Your task to perform on an android device: I will play my favorite pop music video in the background.
Image 1: 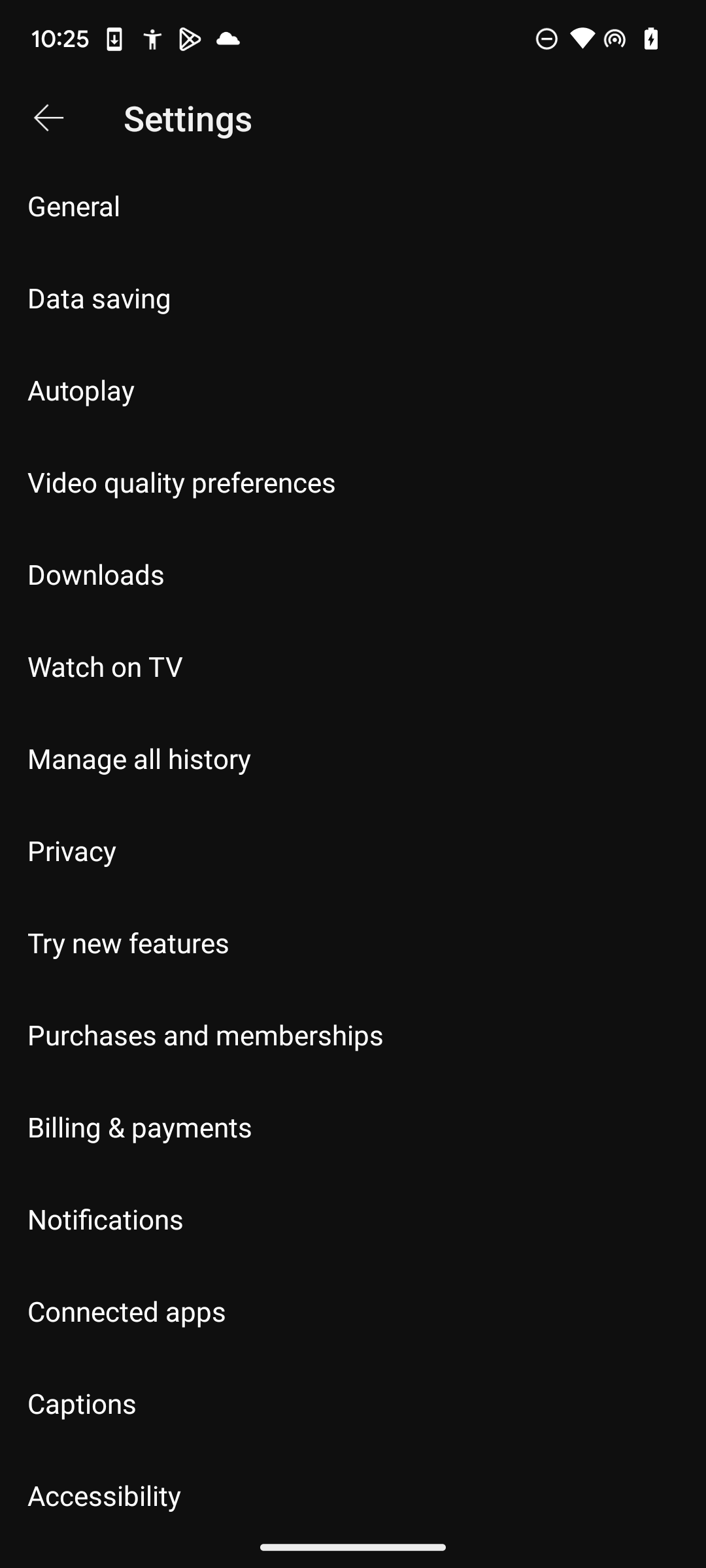
Click on the top arrow in the right-hand corner.
Step 1: click (48, 118)
Image 2: 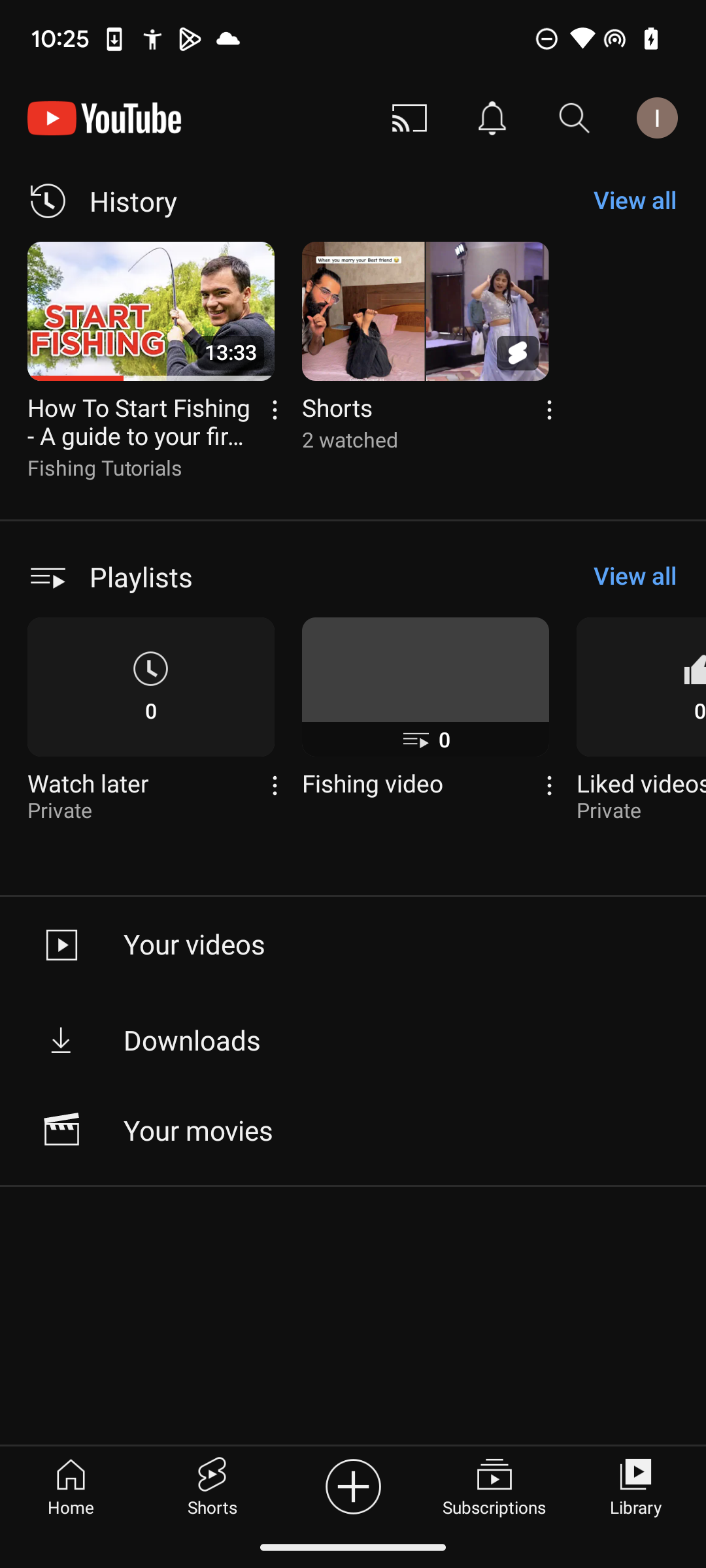
Click on the home button.
Step 2: click (71, 1485)
Image 3: 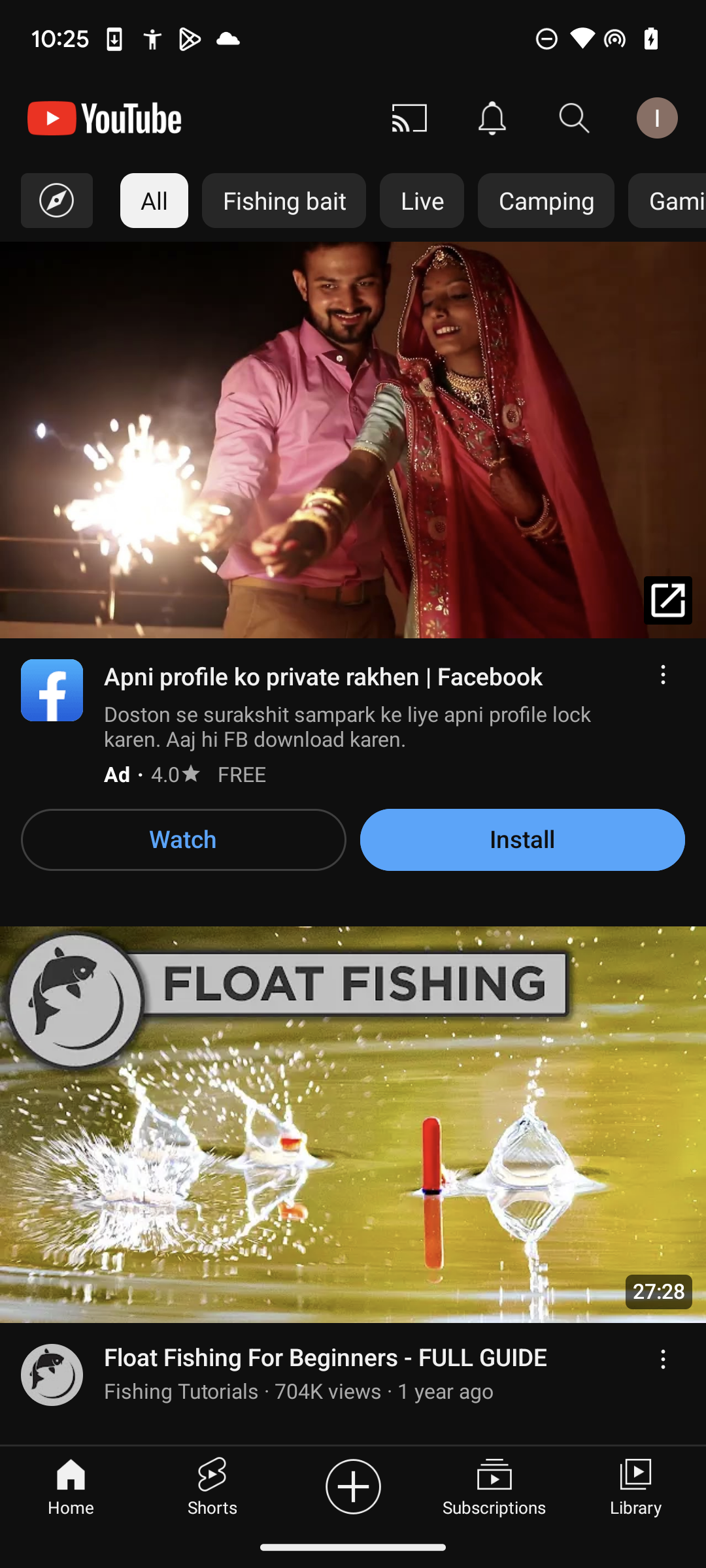
Click on the search button.
Step 3: click (575, 118)
Image 5: 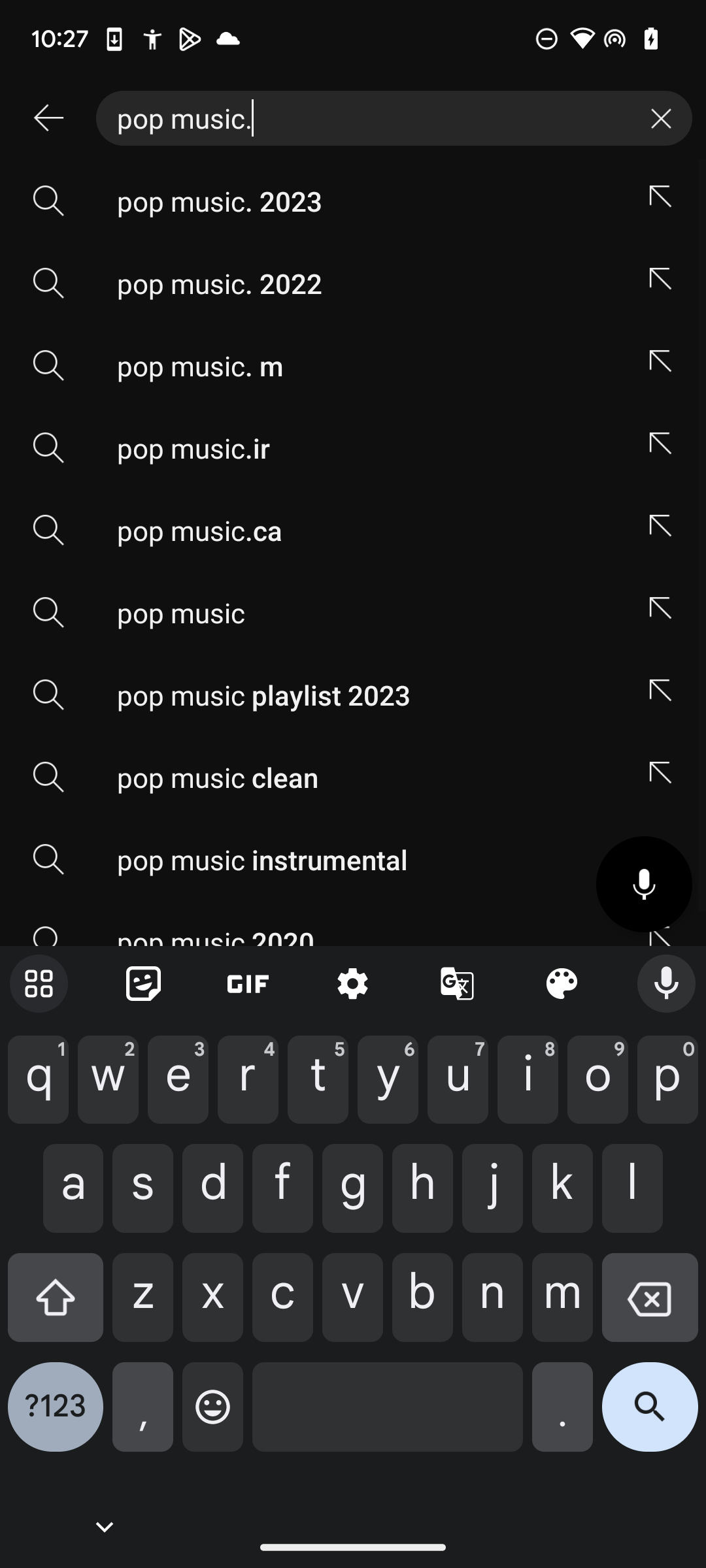
Type pop music in the search box.
Step 5: type "pop music."
Image 6: 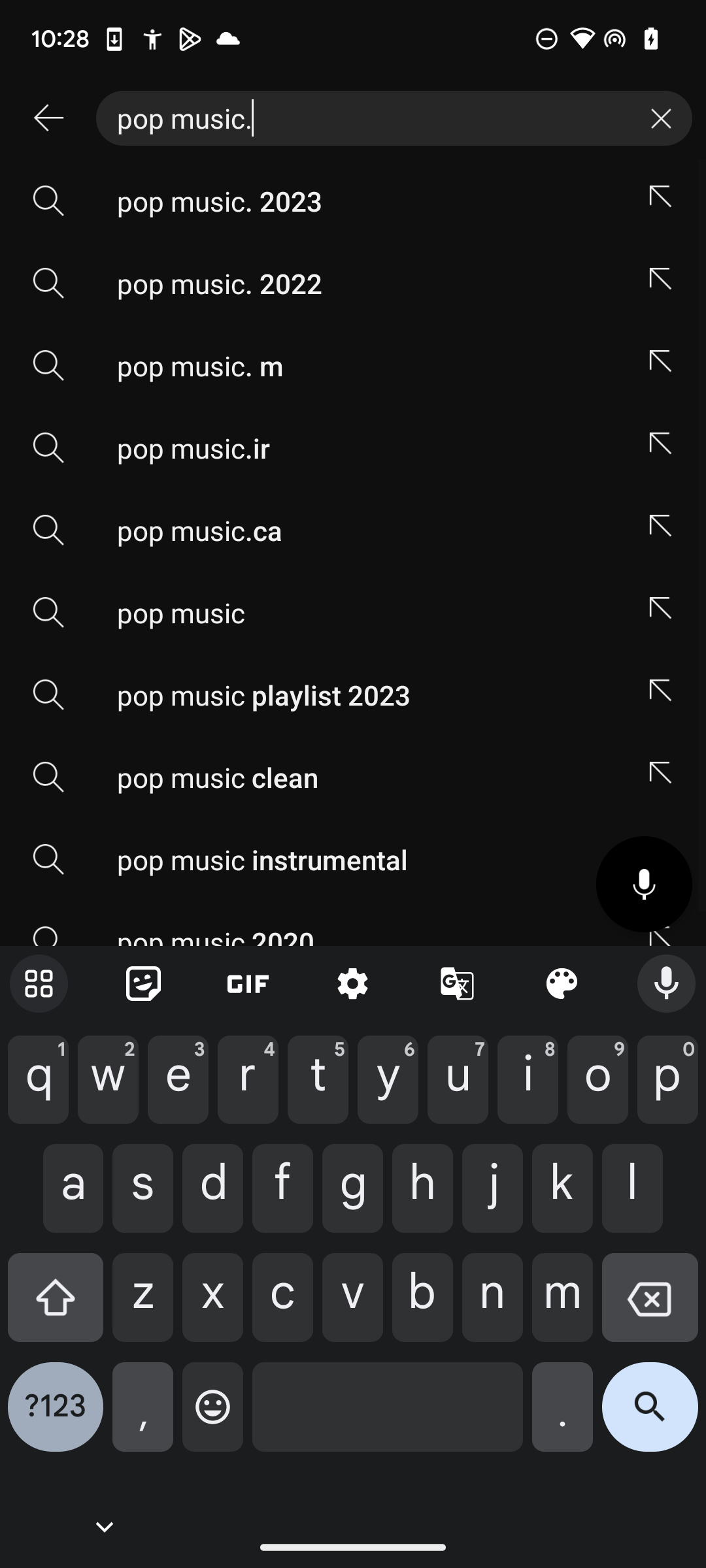
Click on the search button.
Step 6: click (650, 1417)
Image 7: 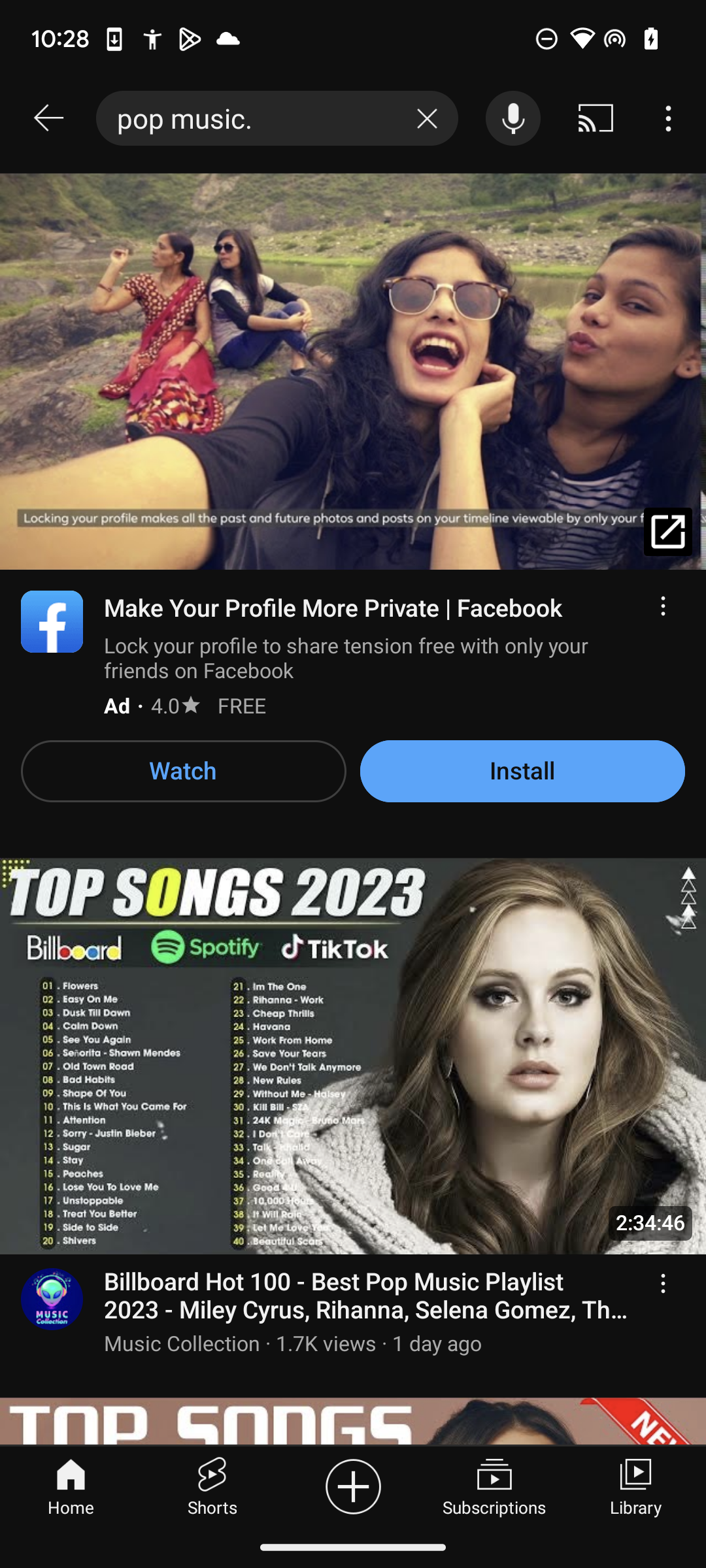
Click on the search result best pop music playlist.
Step 7: click (365, 1296)
Image 8: 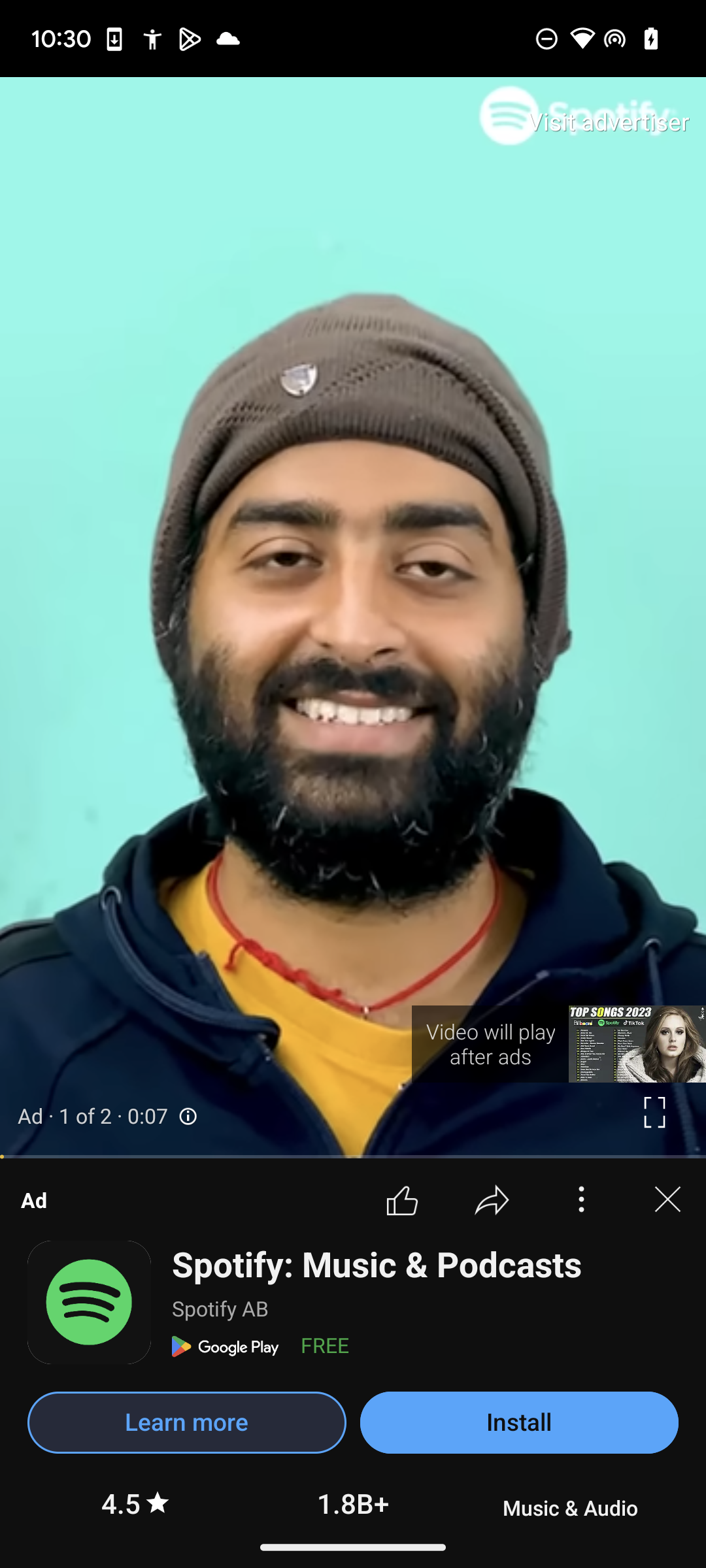
Click on the cancel button.
Step 8: click (667, 1199)
Image 9: 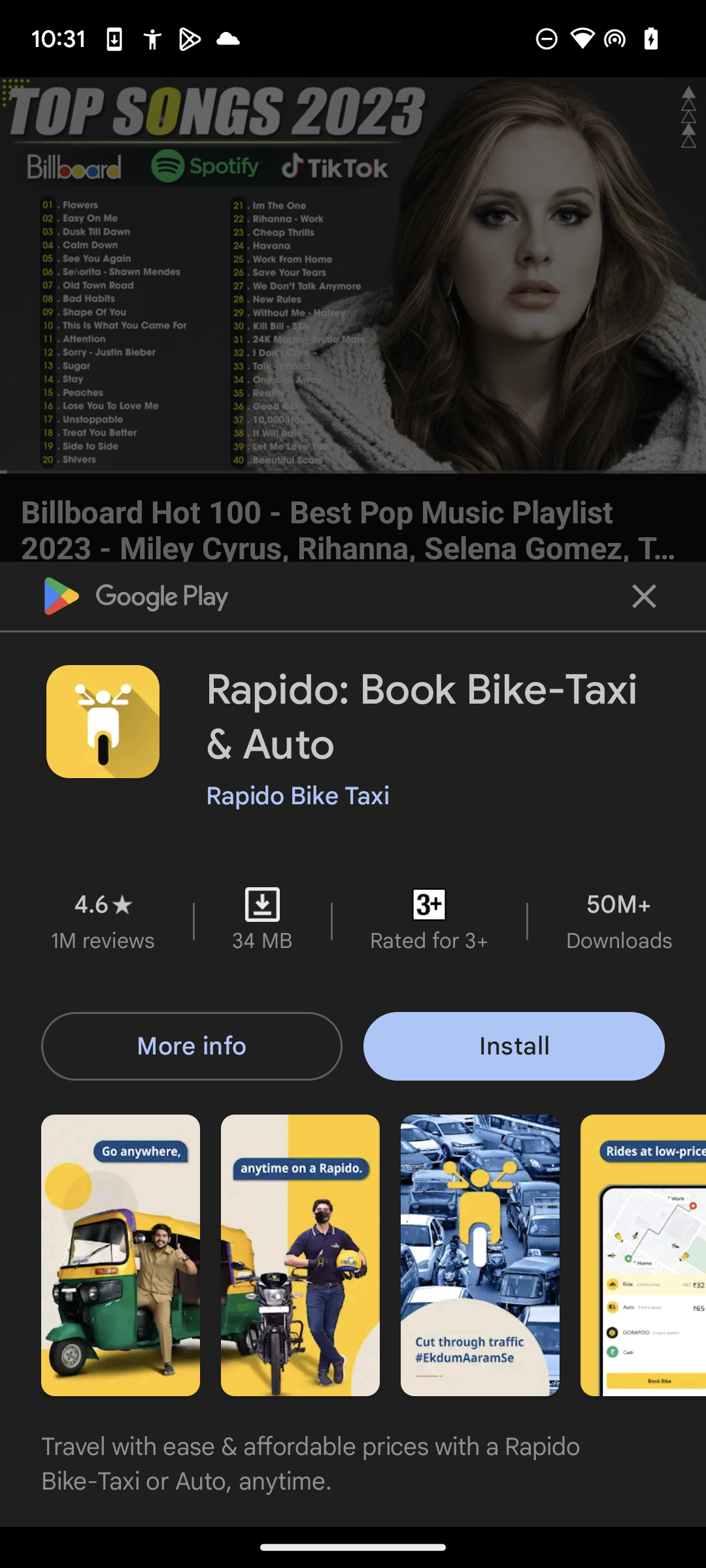
Click on the cancel button.
Step 9: click (644, 596)
Image 10: 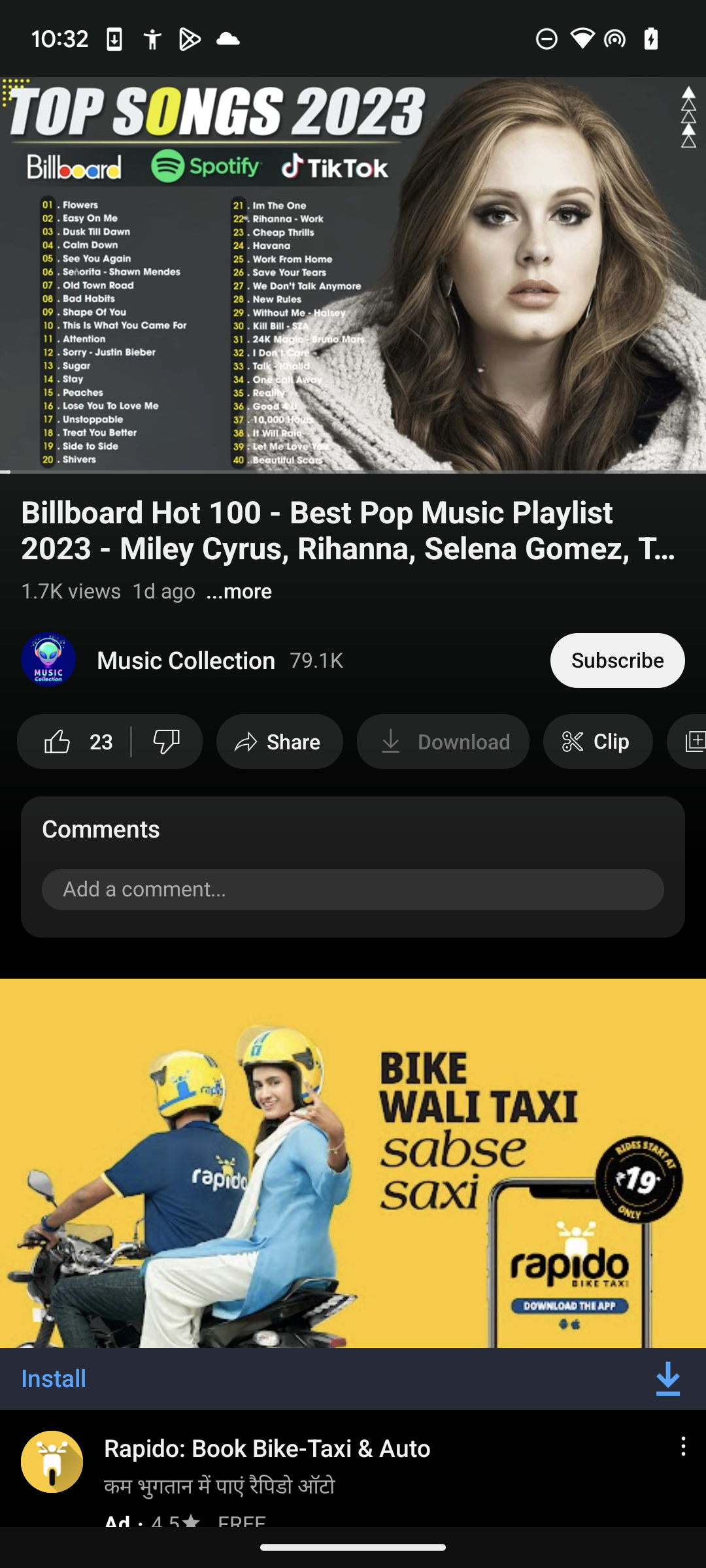
Click on the video.
Step 10: click (353, 275)
Image 11: 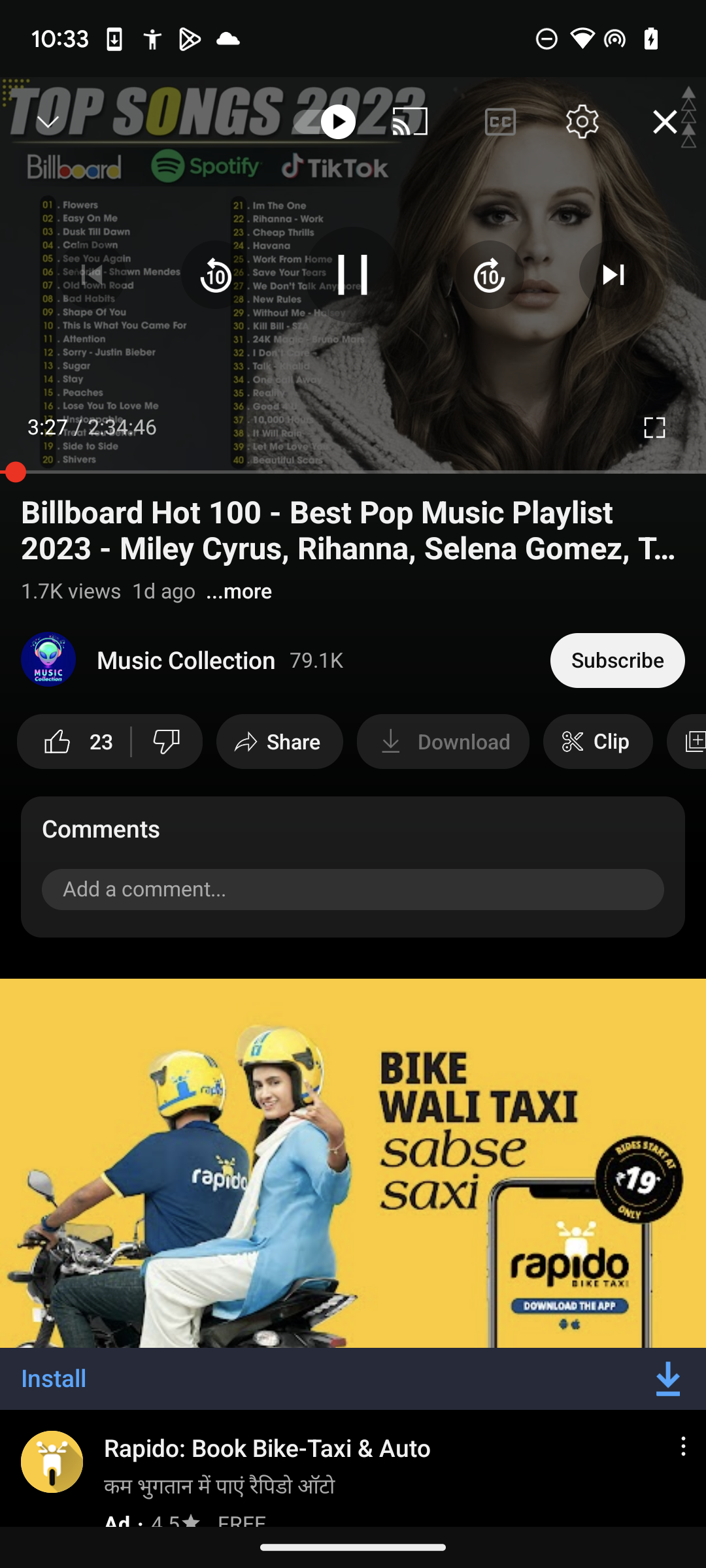
Click on the down arrow in the left-hand corner.
Step 11: click (48, 121)